Your task to perform on an android device: My friend Andrew also likes this type of content that I'm presently watching, therefore I'd like to forward it to him via Gmail at andrewreed@dayrep.com.
Image 0: 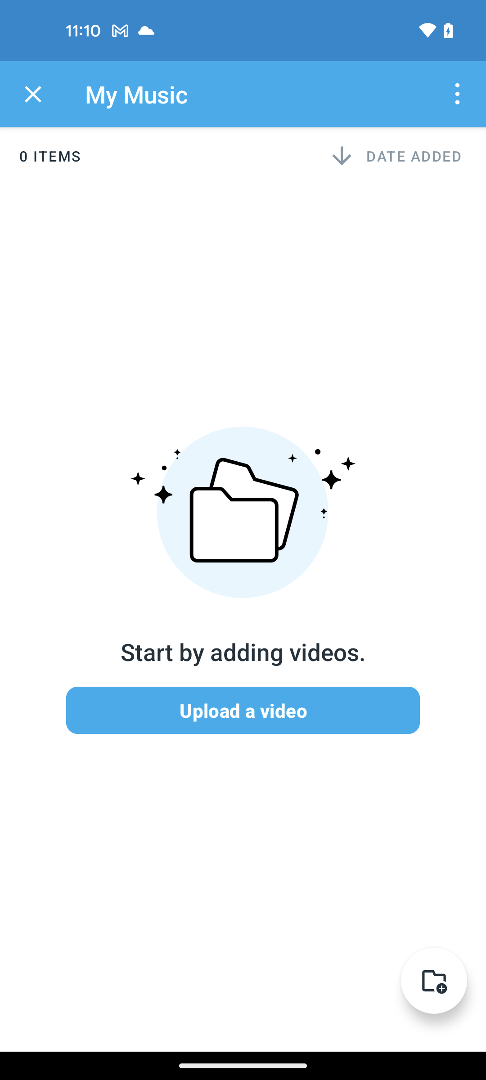
open the Youtube app
Step 0: open app "YouTube"
Image 1: 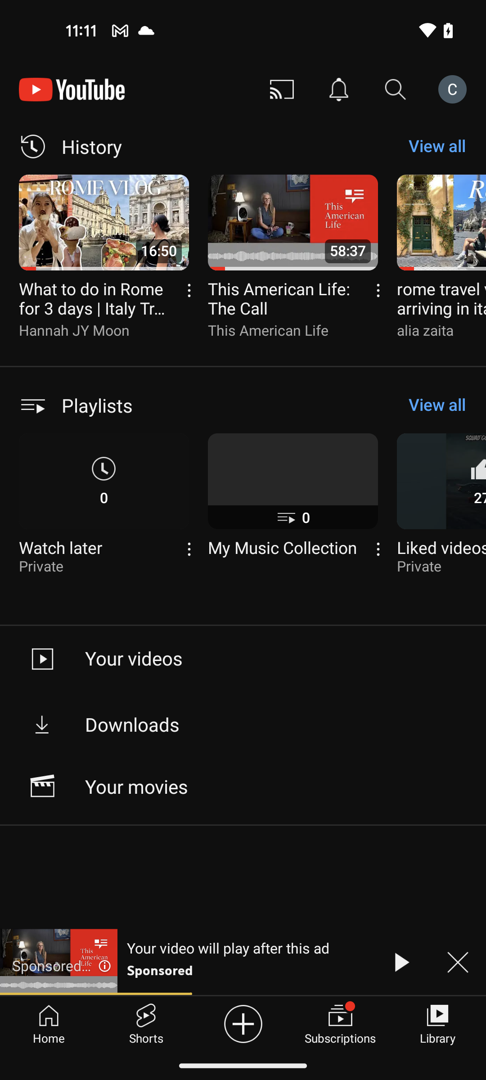
click on the currently playing video
Step 1: click (219, 961)
Image 3: 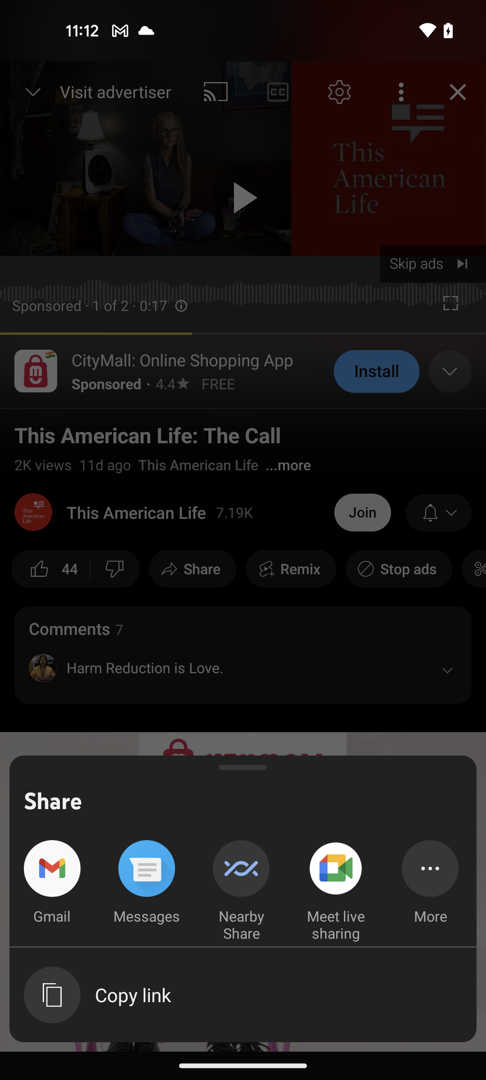
select the Gmail app
Step 3: click (52, 882)
Image 4: 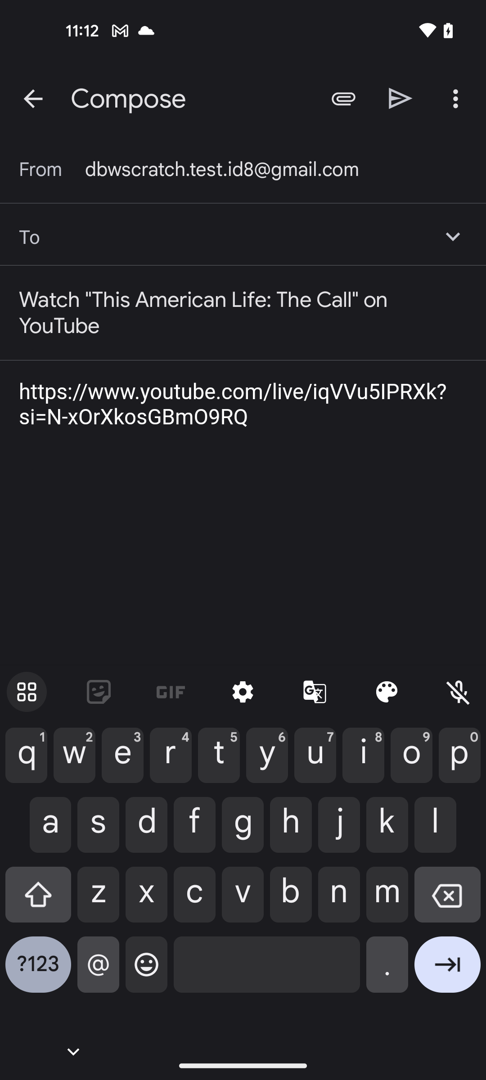
click on the receiver ID section
Step 4: click (242, 236)
Image 5: 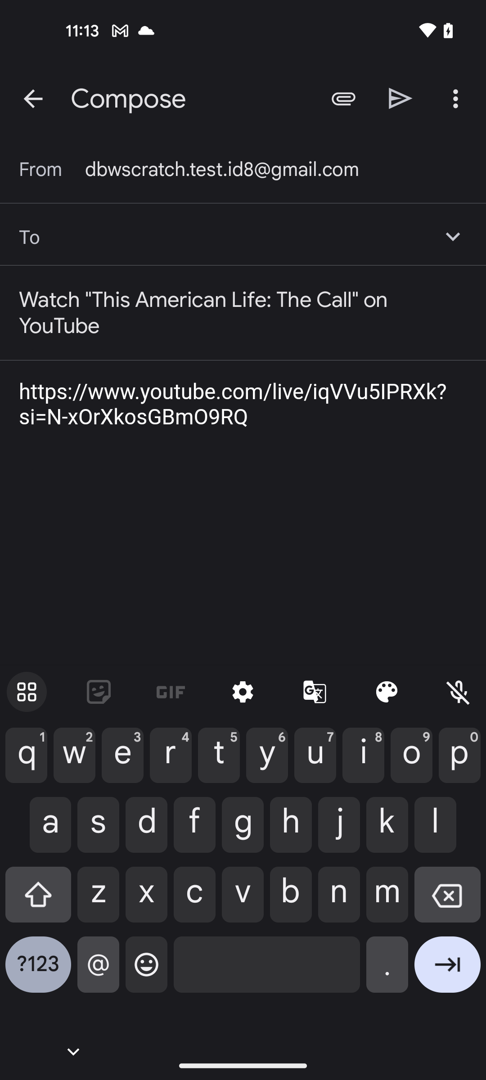
type the email I'd of receiver andrewreed@dayrep.com
Step 5: type "andrewreed@dayrep.com"
Image 6: 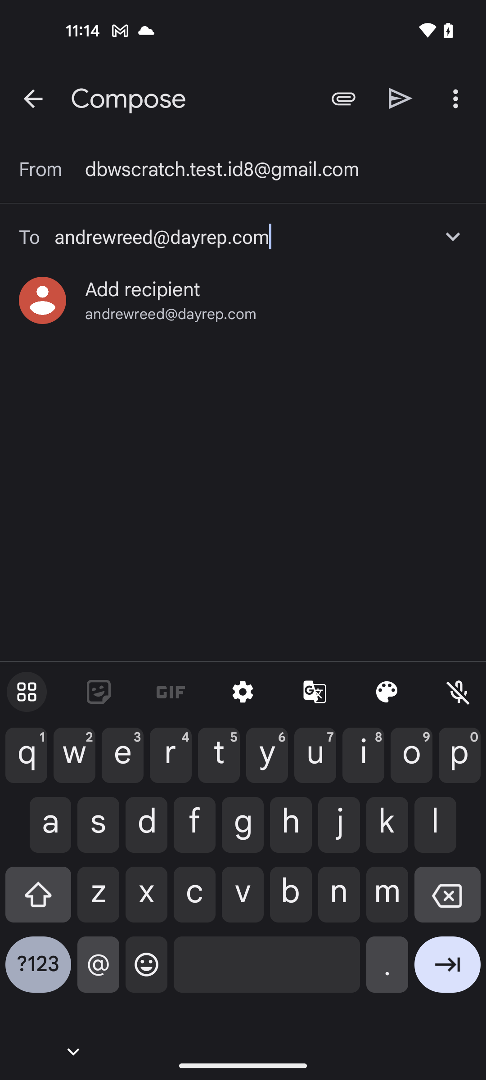
click on the send icon at the top right side of the screen
Step 6: click (400, 98)